Your task to perform on an android device: I would like to check reviews and ratings of the Solimo coffee table and other customers about what was said about them
Image 0: 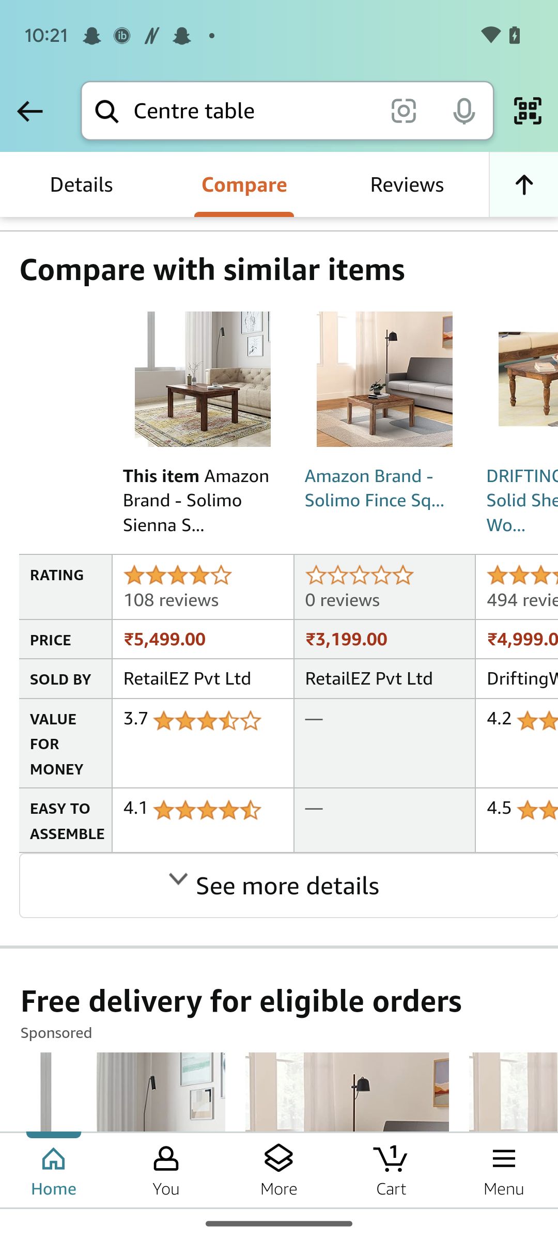
Click on the reviews option
Step 0: click (406, 184)